Your task to perform on an android device: Forward the Cerebra Dbw Zoomba session email to dbwscratch.test.id7@gmail.com
Image 0: 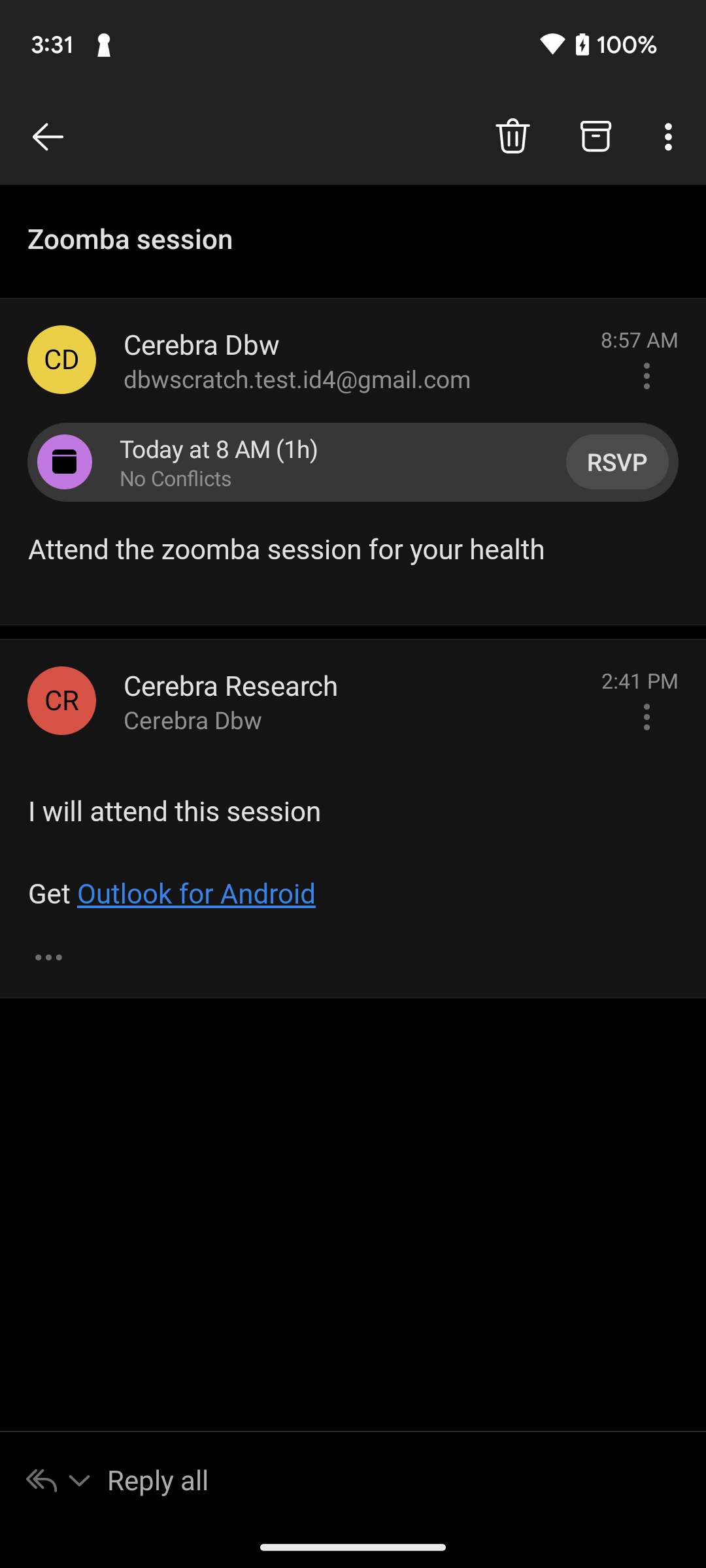
Click on the three dots icon at the top right corner of the screen to view the forward option
Step 0: click (671, 137)
Image 1: 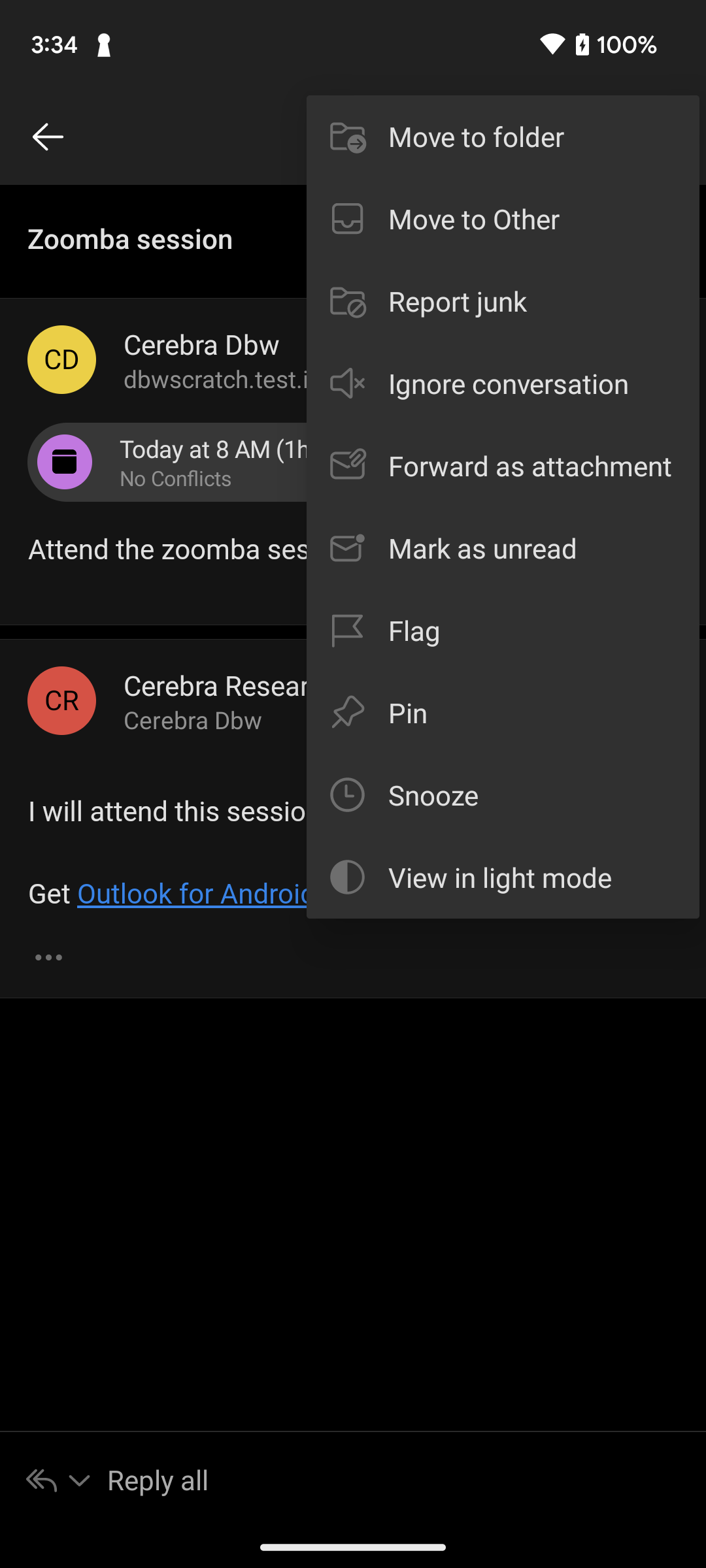
Click on the forward option to forward this mail
Step 1: click (530, 465)
Image 2: 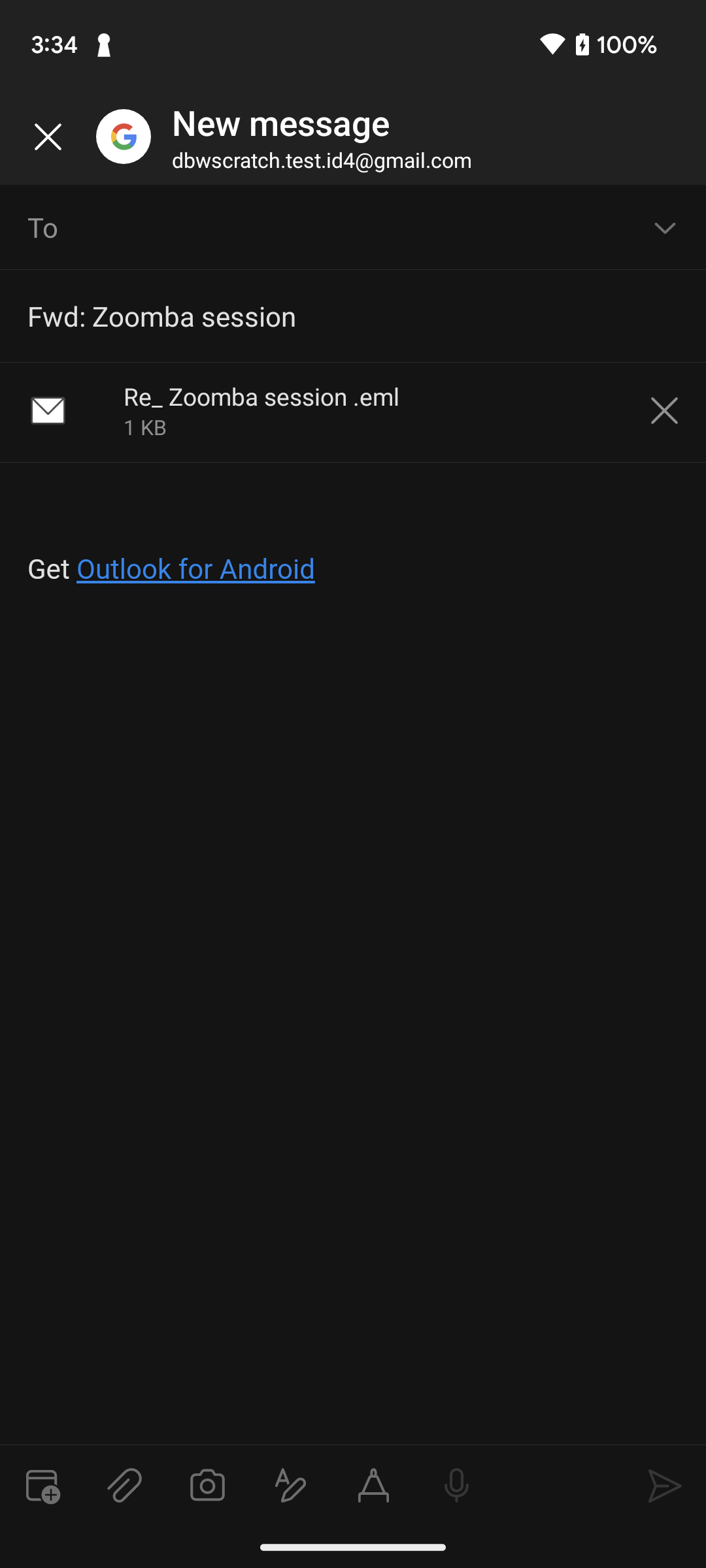
Click on the recipient section
Step 2: click (354, 227)
Image 3: 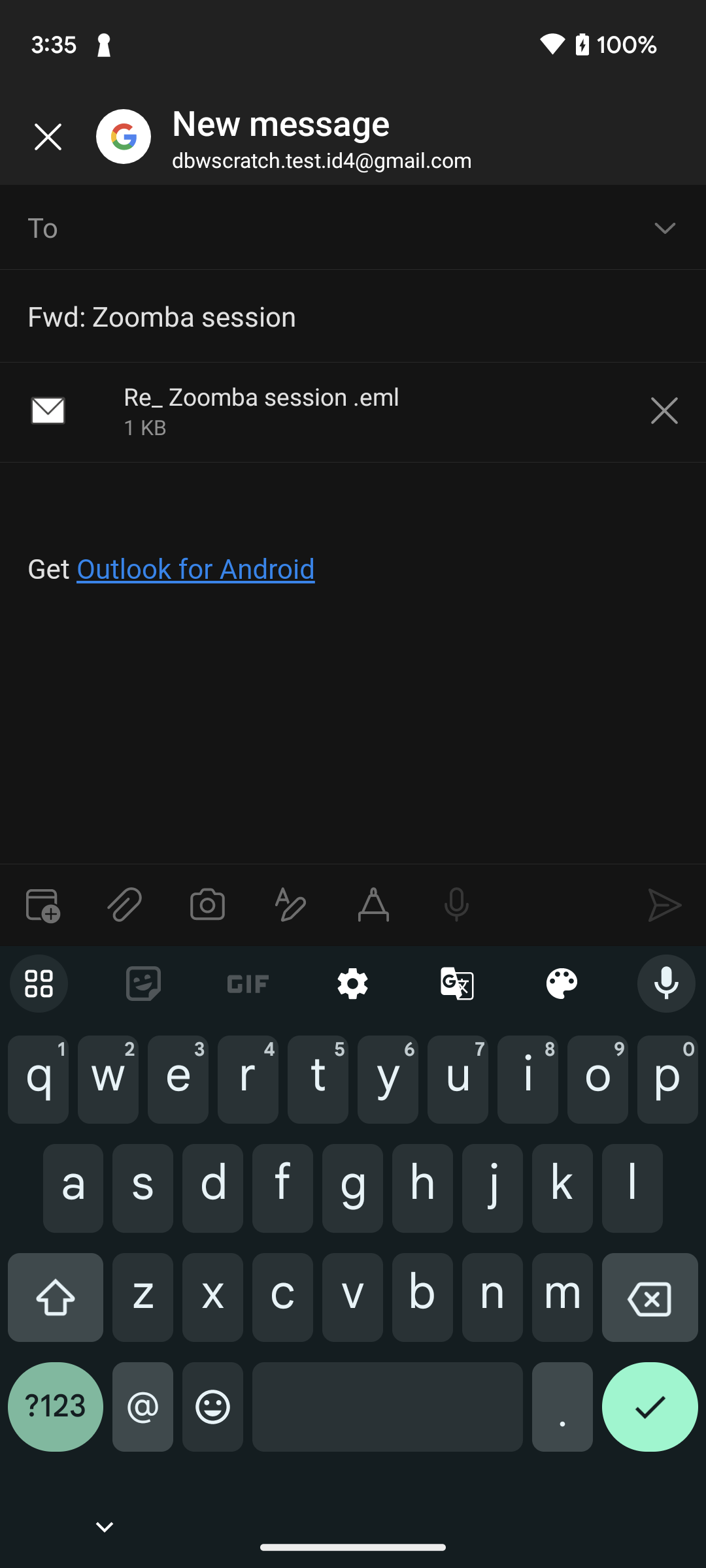
Type dbwscratch.test.id7@gmail.com in recipient section. 
Step 3: type "dbwscratch.test.id7@gmail.com"
Image 4: 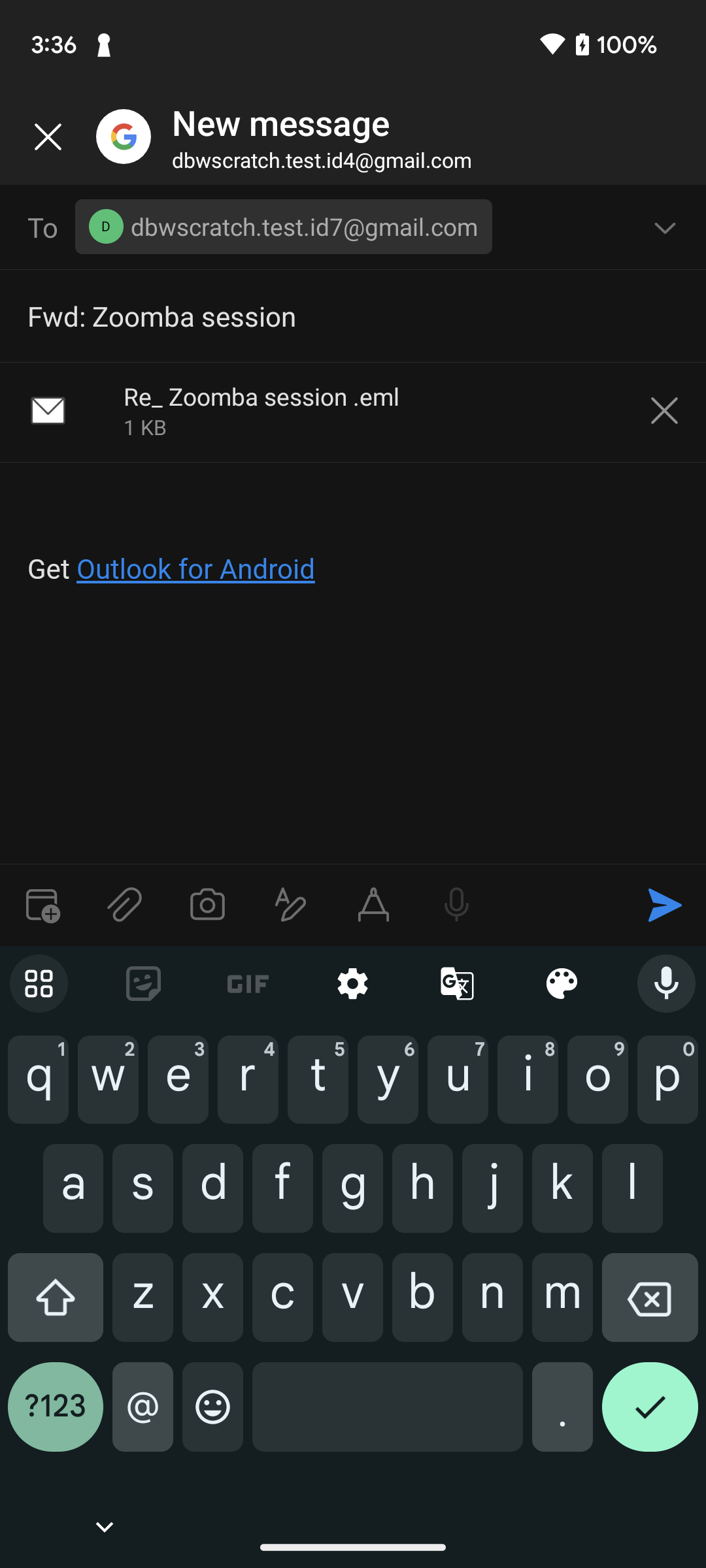
Click on the tick button at the bottom right corner of the screen
Step 4: click (650, 1417)
Image 5: 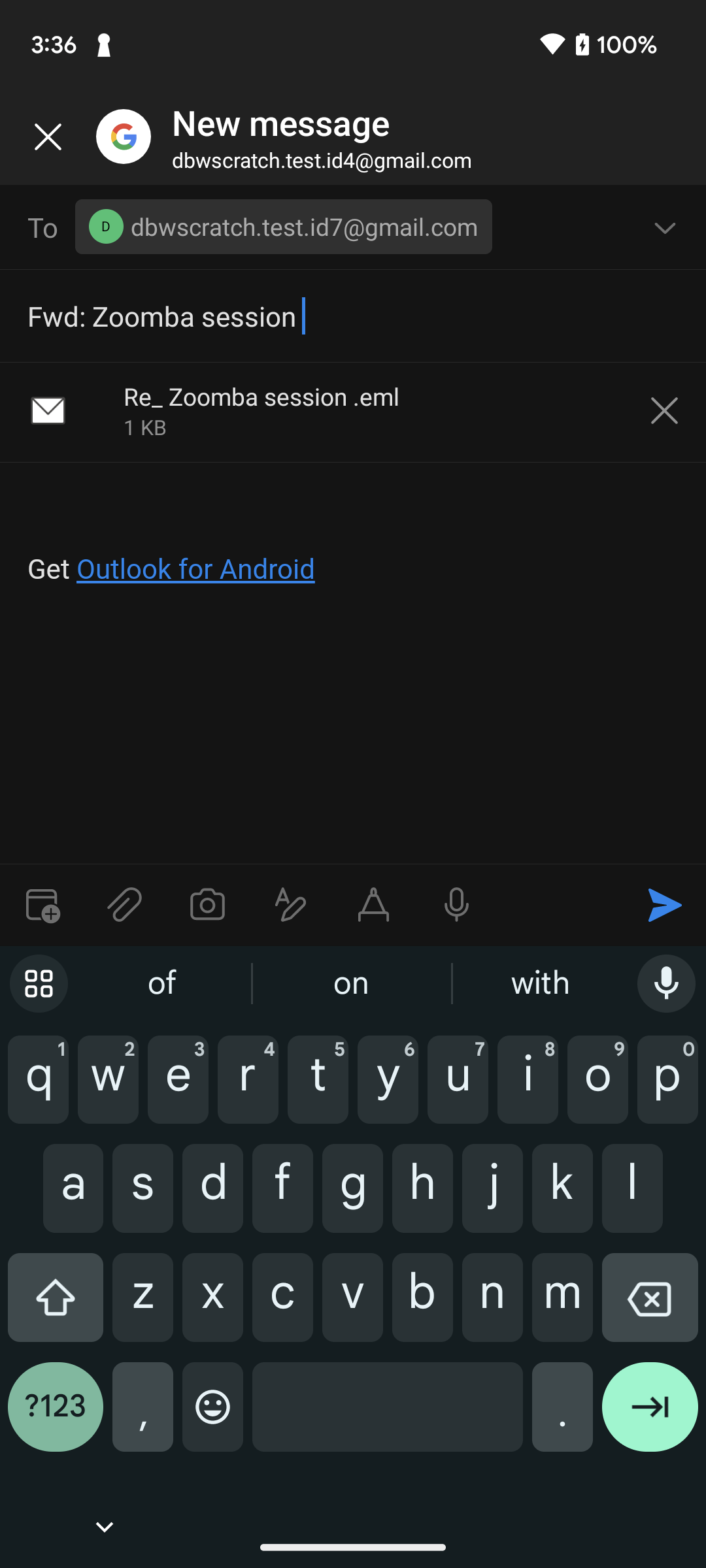
Click on the send button above the keyboard to forward this mail
Step 5: click (664, 905)